Your task to perform on an android device: add the Suede Skate NITRO OG Sneaker shoe to the wishlist in the PUMA app .
Image 0: 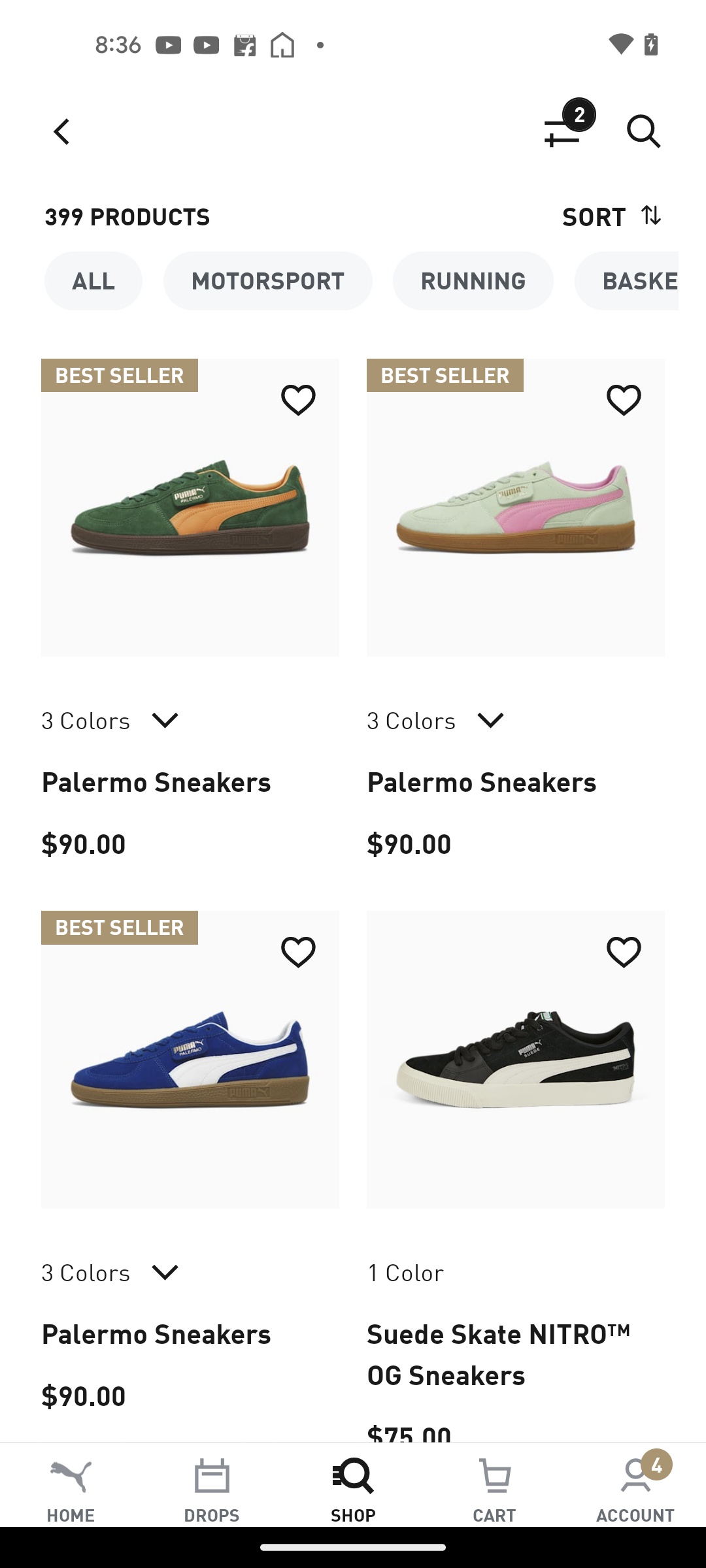
Click on the Suede Skate NITRO OG Sneaker shoe
Step 0: click (516, 1059)
Image 1: 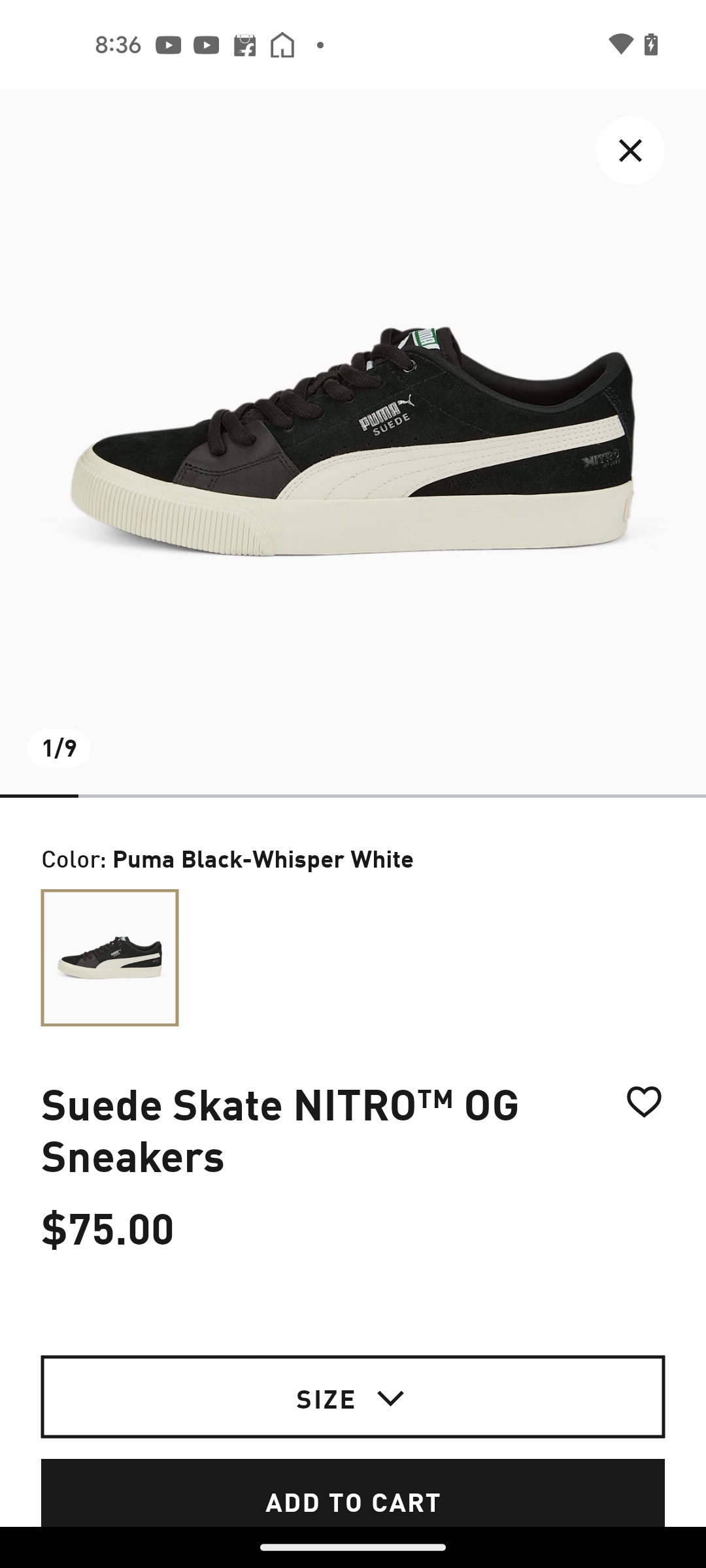
Click on the heart icon next to the shoe title
Step 1: click (644, 1169)
Image 3: 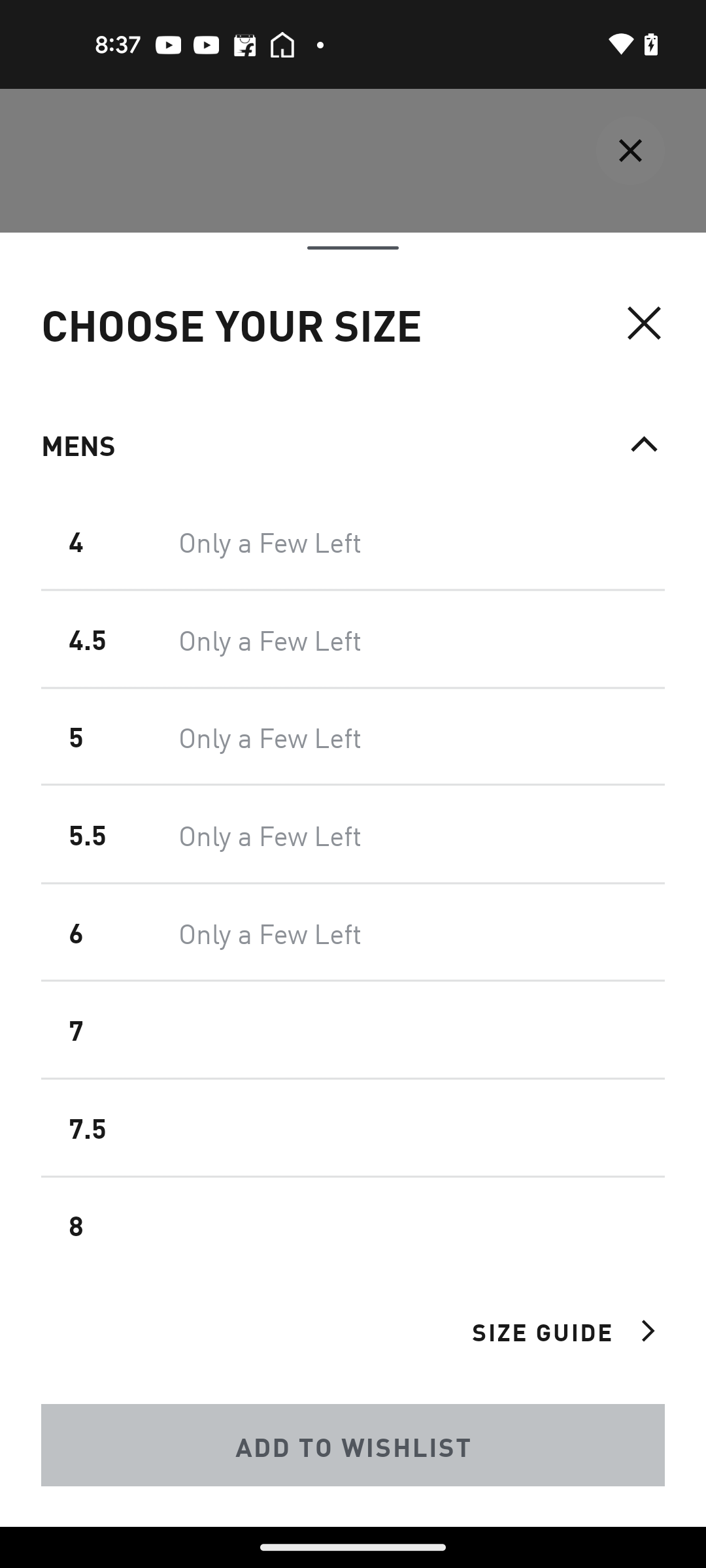
Swipe up for size 10
Step 3: scroll down
Image 4: 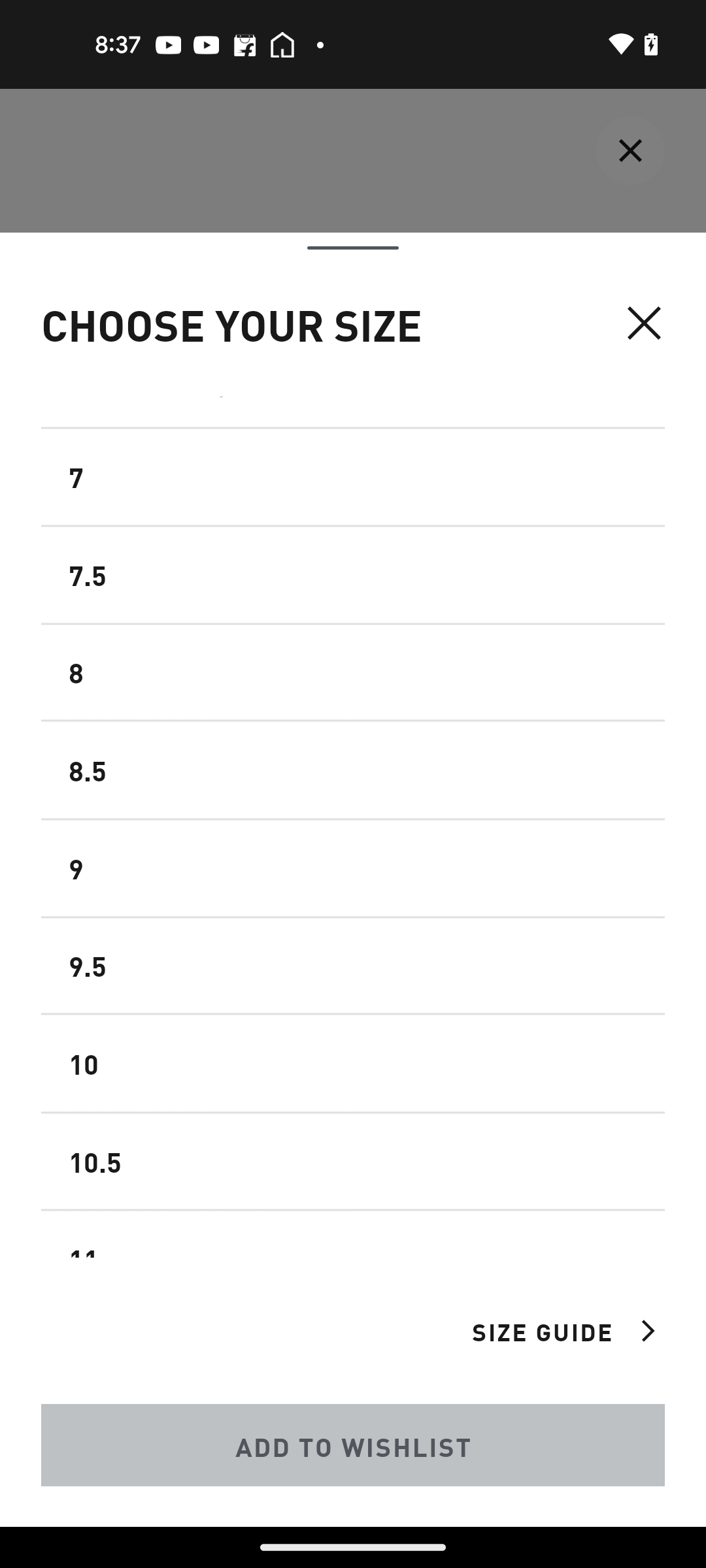
Click on the size 10
Step 4: click (113, 1063)
Image 5: 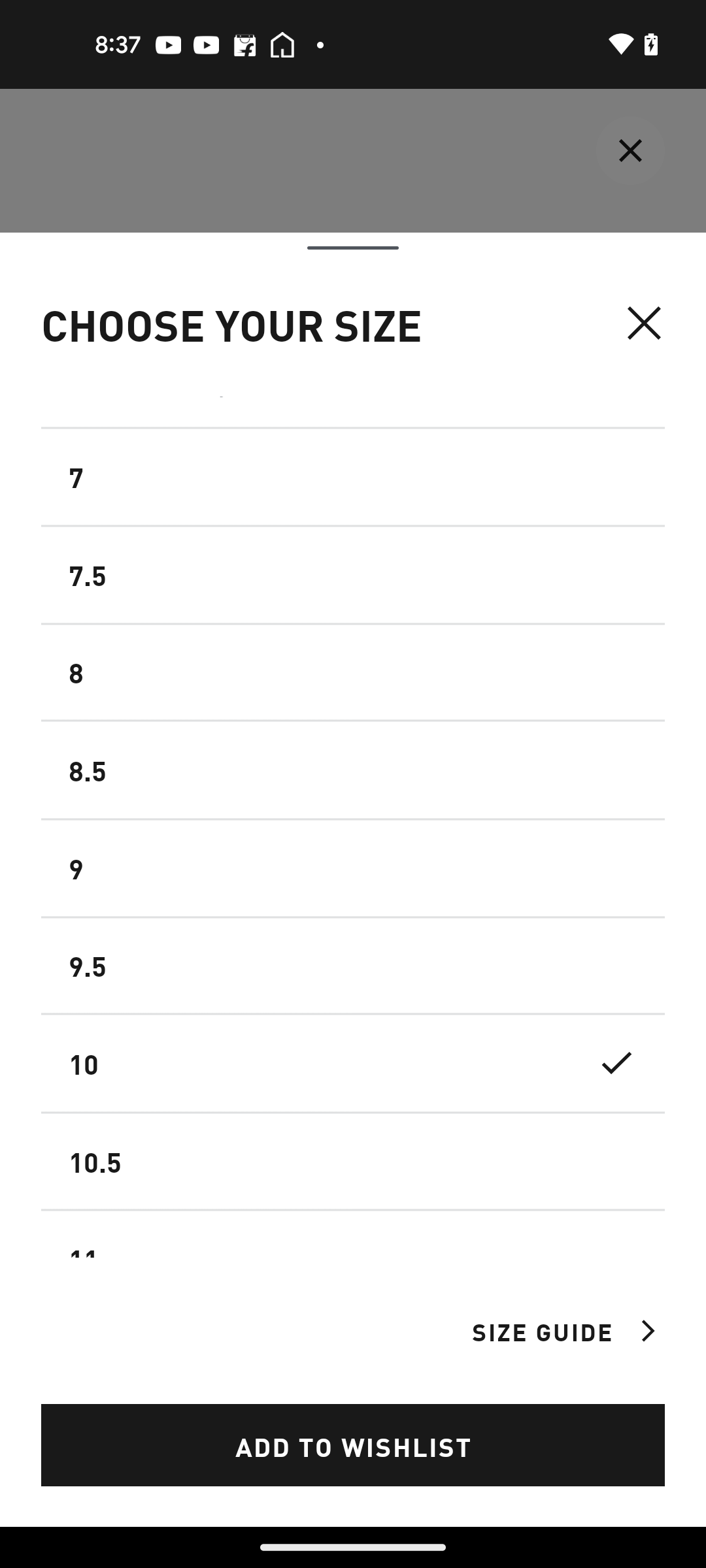
Click on the Add to Wishlist button
Step 5: click (353, 1445)
Image 6: 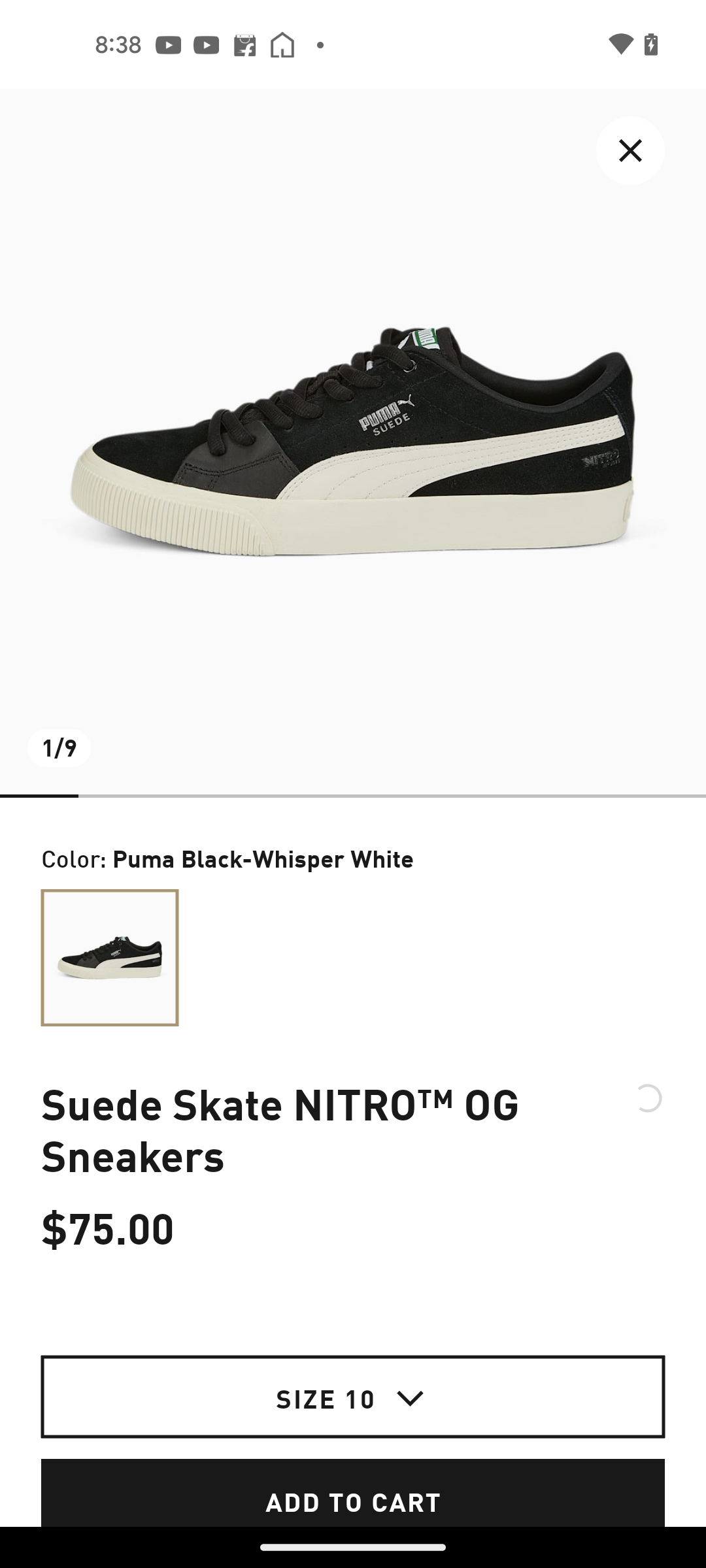
Click on the Add to Wishlist button
Step 6: wait